Your task to perform on an android device: I don't have any measuring tape, and I need them for my projects, so I decided to buy a measuring tape from the DANIU brand, so search for the DANIU measuring tape in the Banggood app.
Image 0: 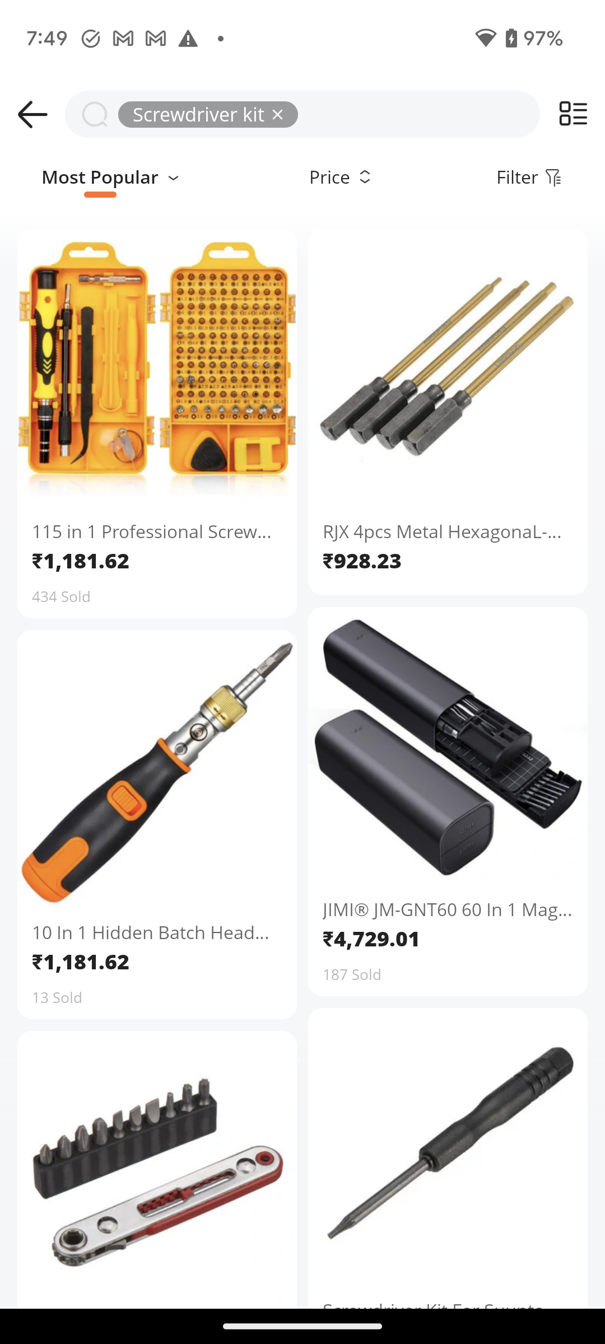
Click on the search bar to search for the measuring tape.
Step 0: click (302, 114)
Image 1: 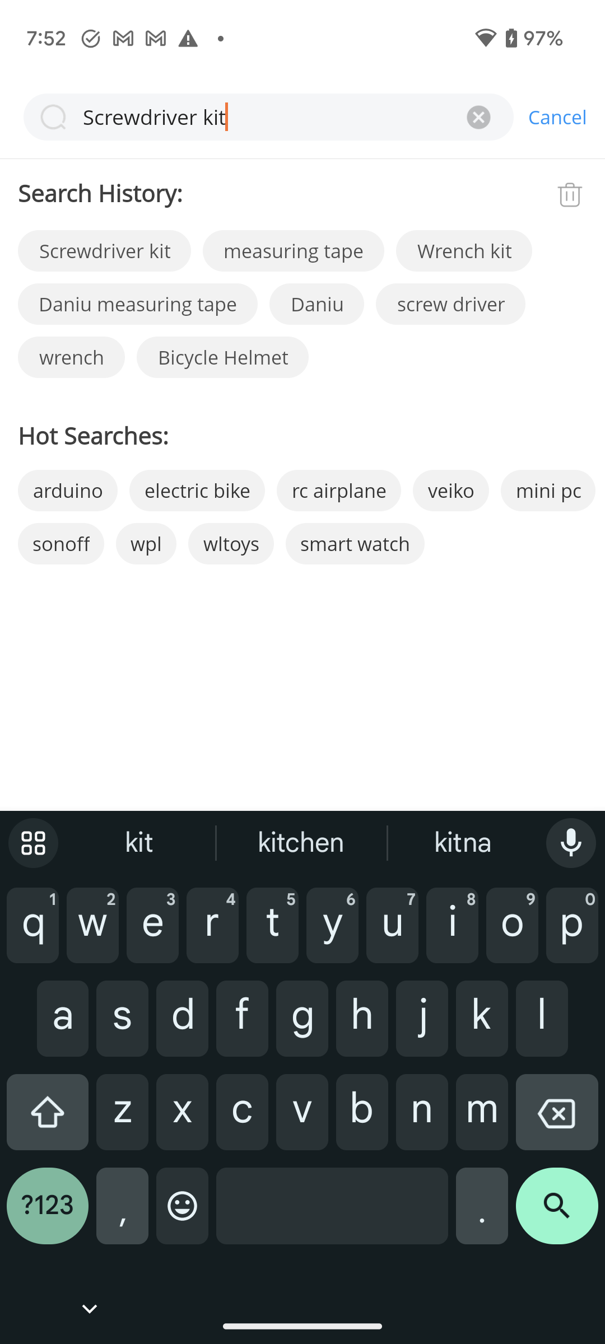
Click on the cross icon of the search bar to clear the search bar.
Step 1: click (478, 116)
Image 2: 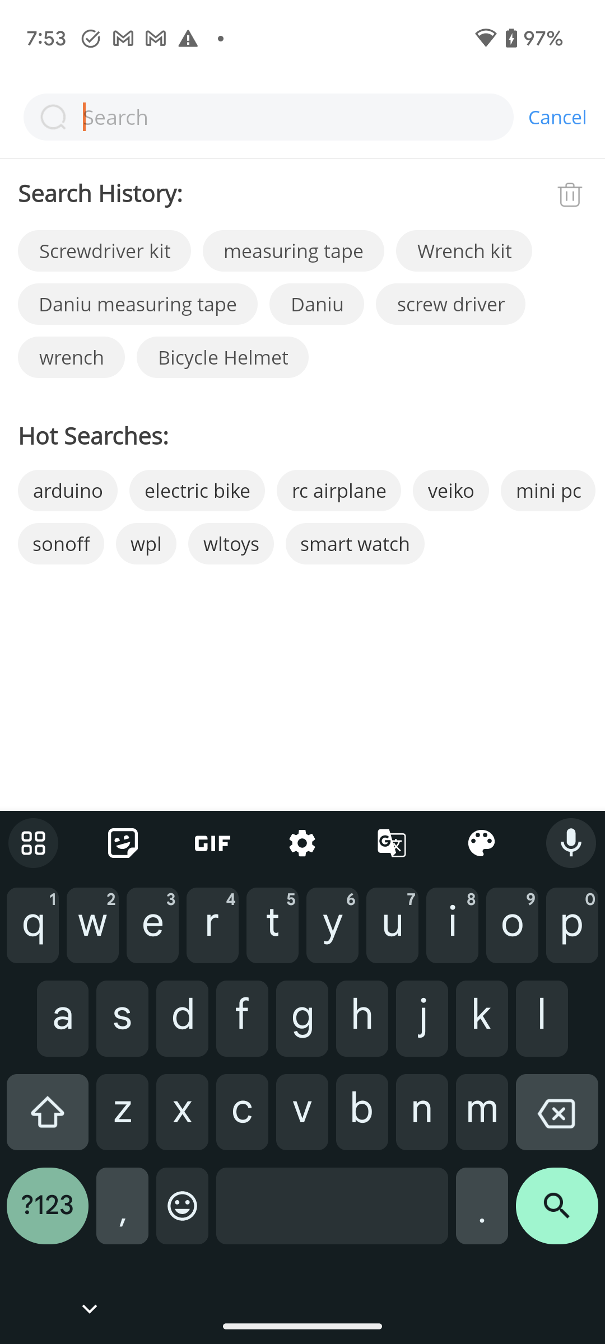
Type DANIU measuring tape in the search bar.
Step 2: type "DANIU measuring tape"
Image 3: 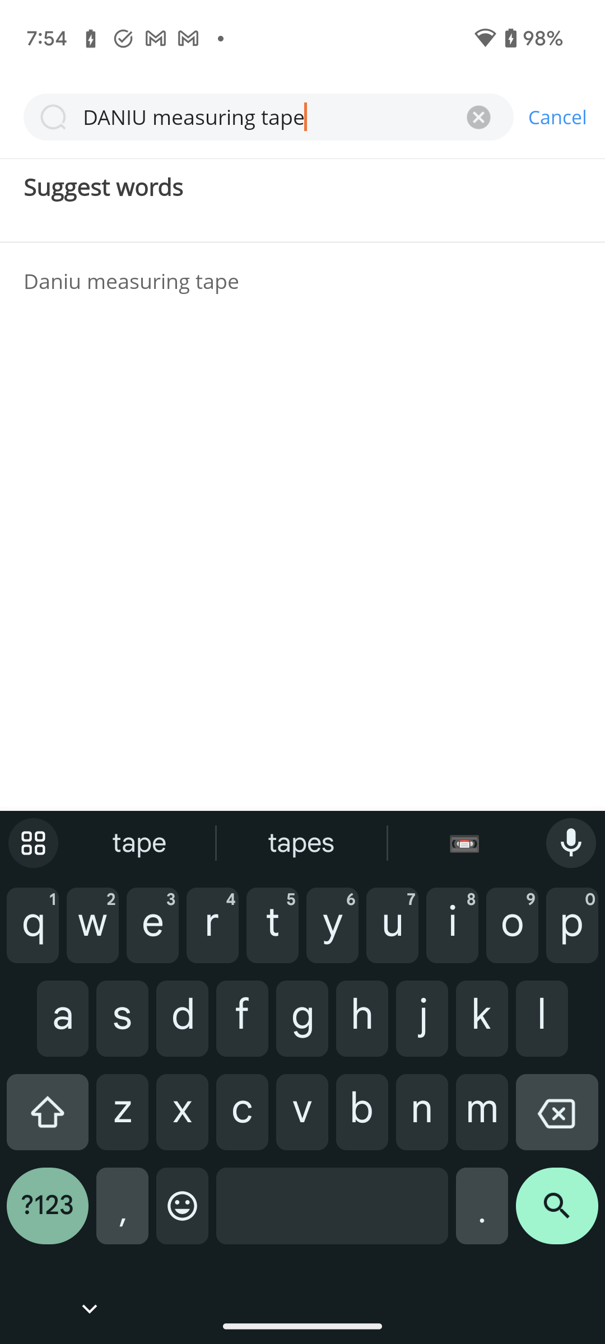
Click on the search icon at the bottom right corner of the screen to view the search result.
Step 3: click (557, 1215)